Your task to perform on an android device: I'd like the black T-shirt after viewing the ratings and reviews , Add the Basic Slim Fit Black T-shirt of L size to the bag in the Zara app
Image 0: 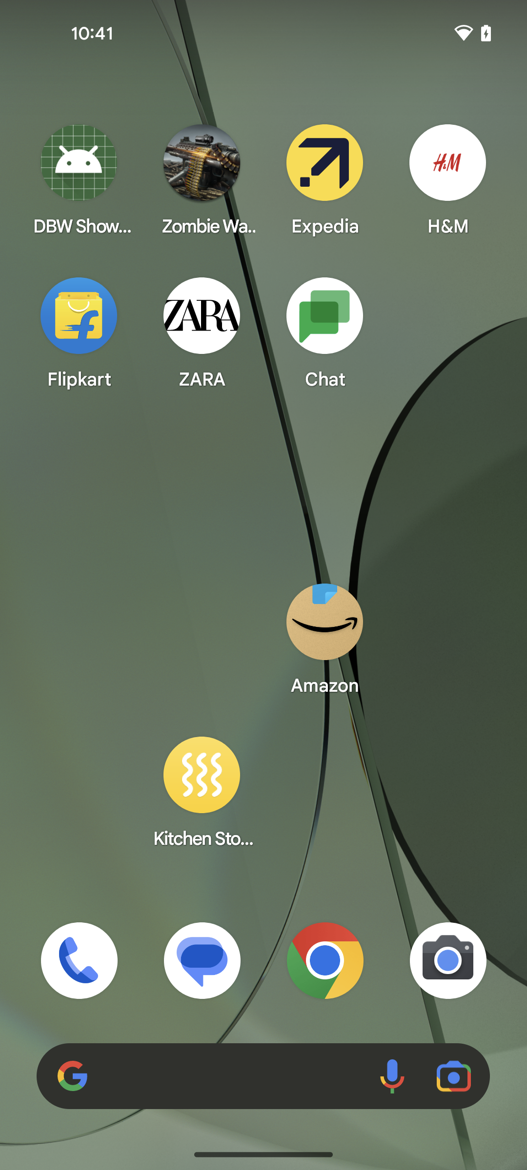
Open the Zara app
Step 0: open app "ZARA"
Image 1: 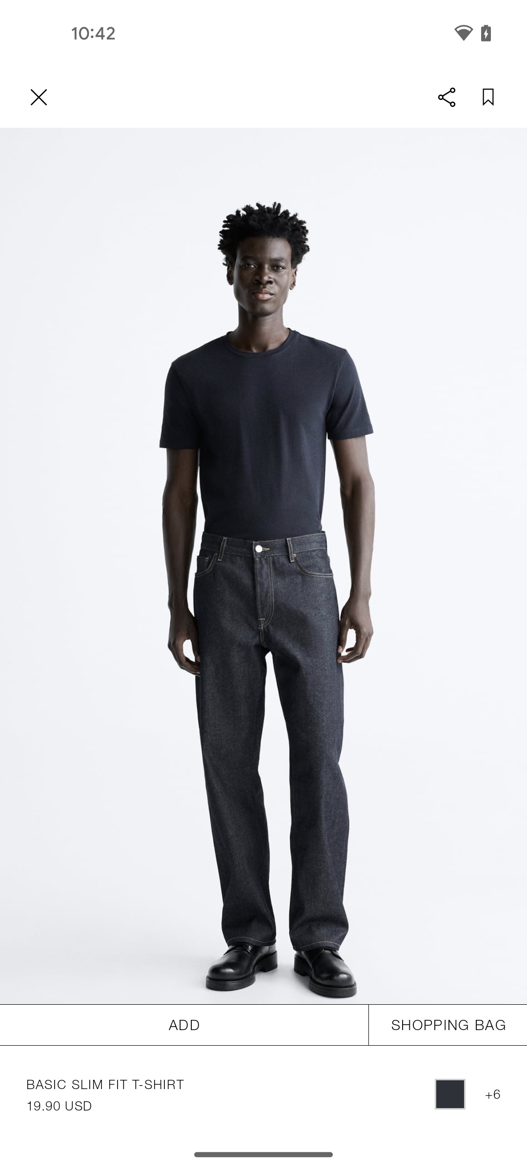
Click on the Add button below the image
Step 1: click (184, 1025)
Image 2: 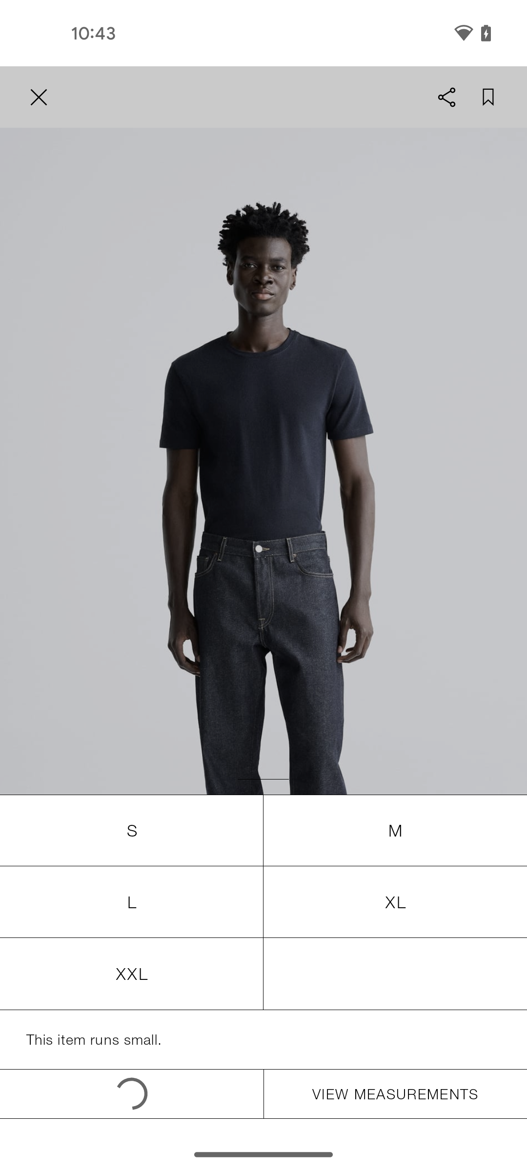
Select the Size L
Step 2: wait
Image 3: 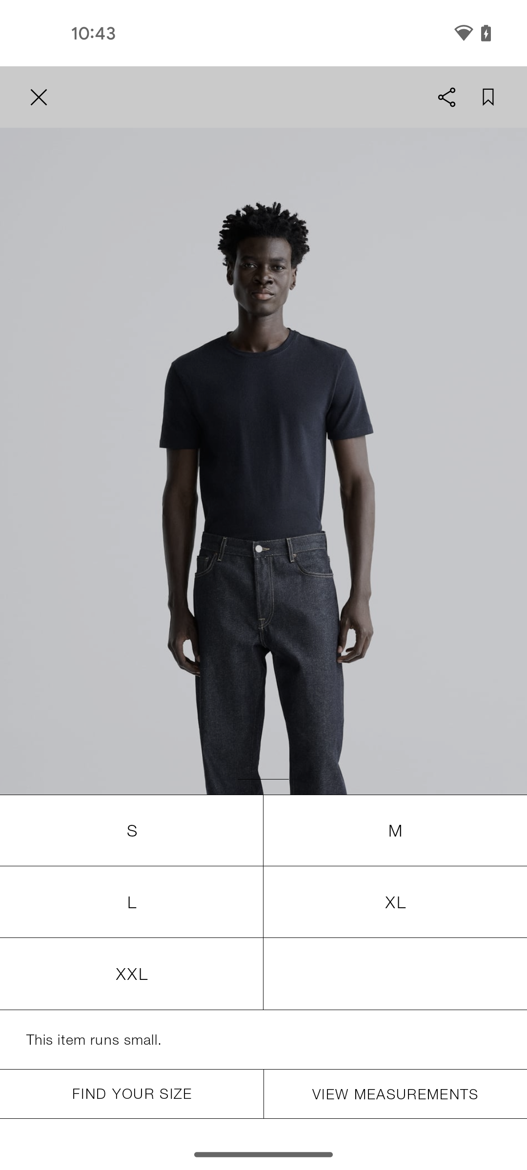
Select the Size L
Step 3: click (129, 897)